Your task to perform on an android device: View the reviews of other shoppers of "Lightweight  Riding helmet" " on the Temu app.
Image 0: 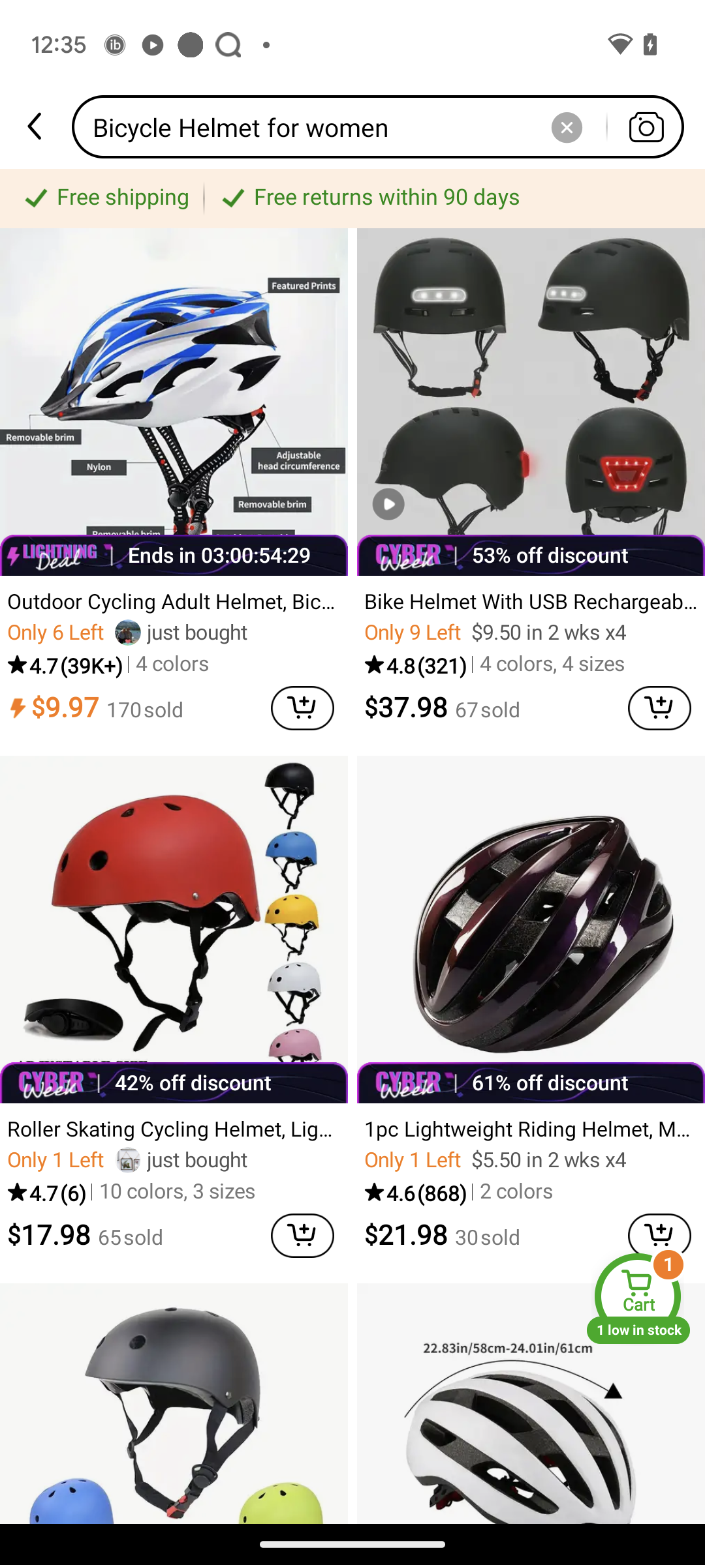
Click on the image of the helmet on the right side in the second row. 
Step 0: click (531, 1012)
Image 1: 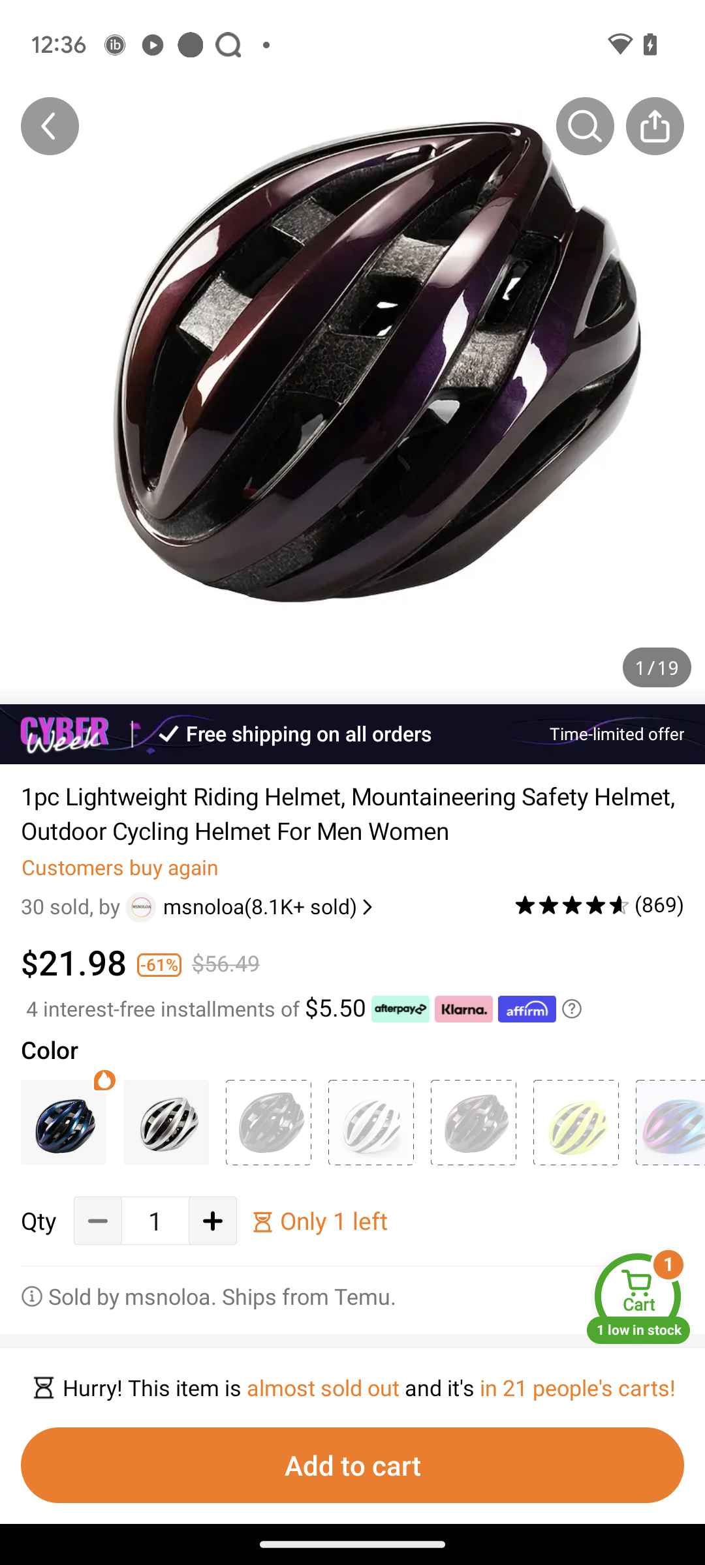
scroll up
Step 1: scroll down
Image 2: 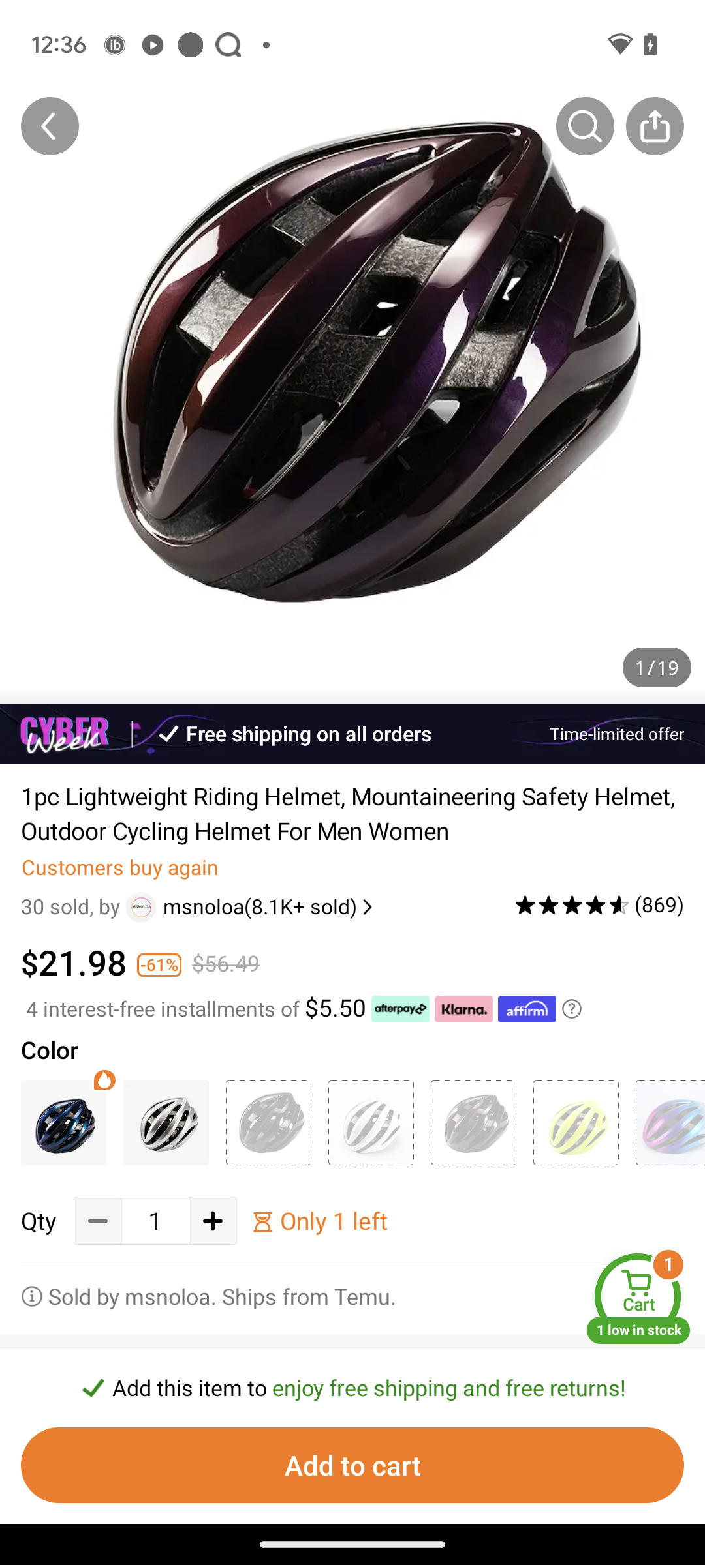
scroll up
Step 2: scroll down
Image 3: 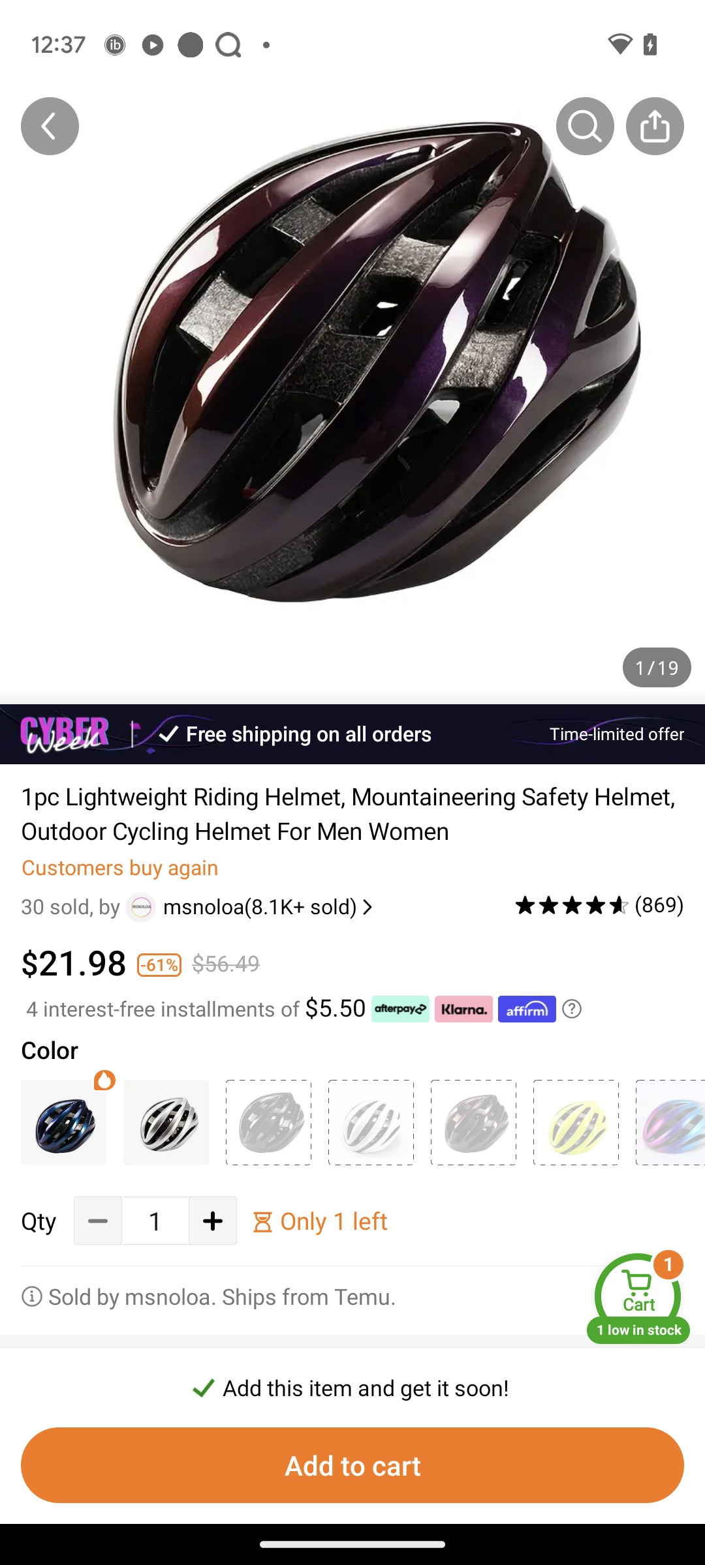
scroll up
Step 3: scroll down
Image 4: 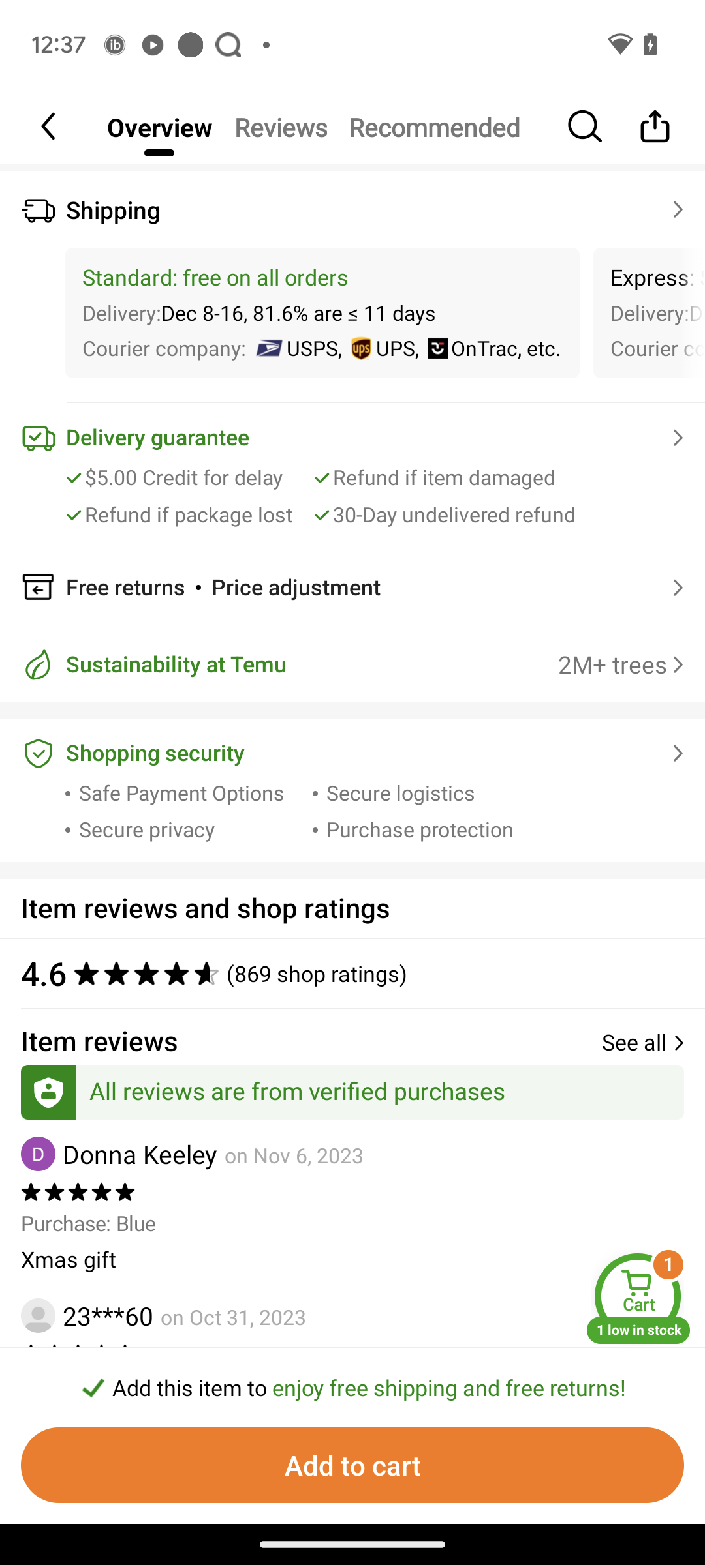
scroll up
Step 4: scroll down
Image 5: 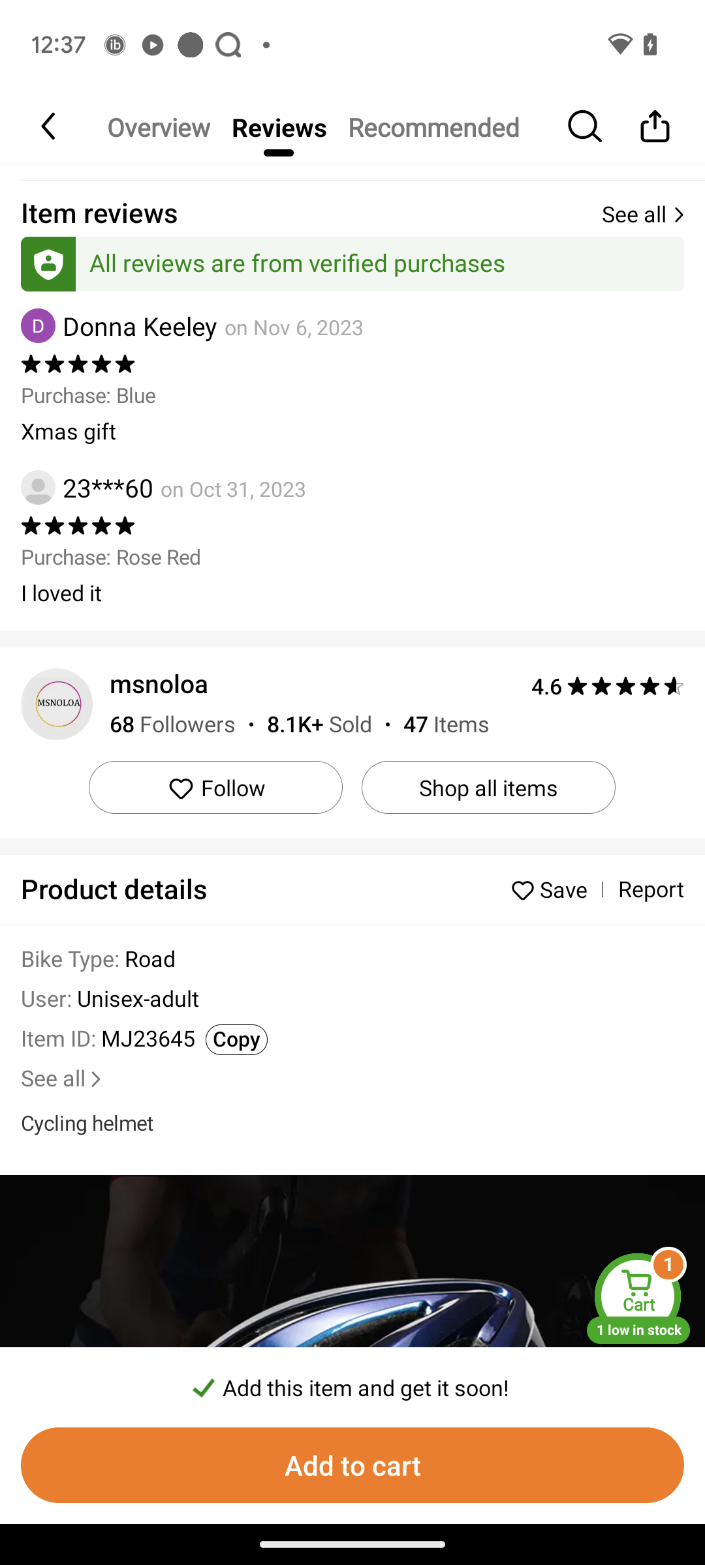
Click on the tab see all.
Step 5: click (436, 213)